Your task to perform on an android device: Open the Google Meet app and view the Meeting Schedule.
Image 0: 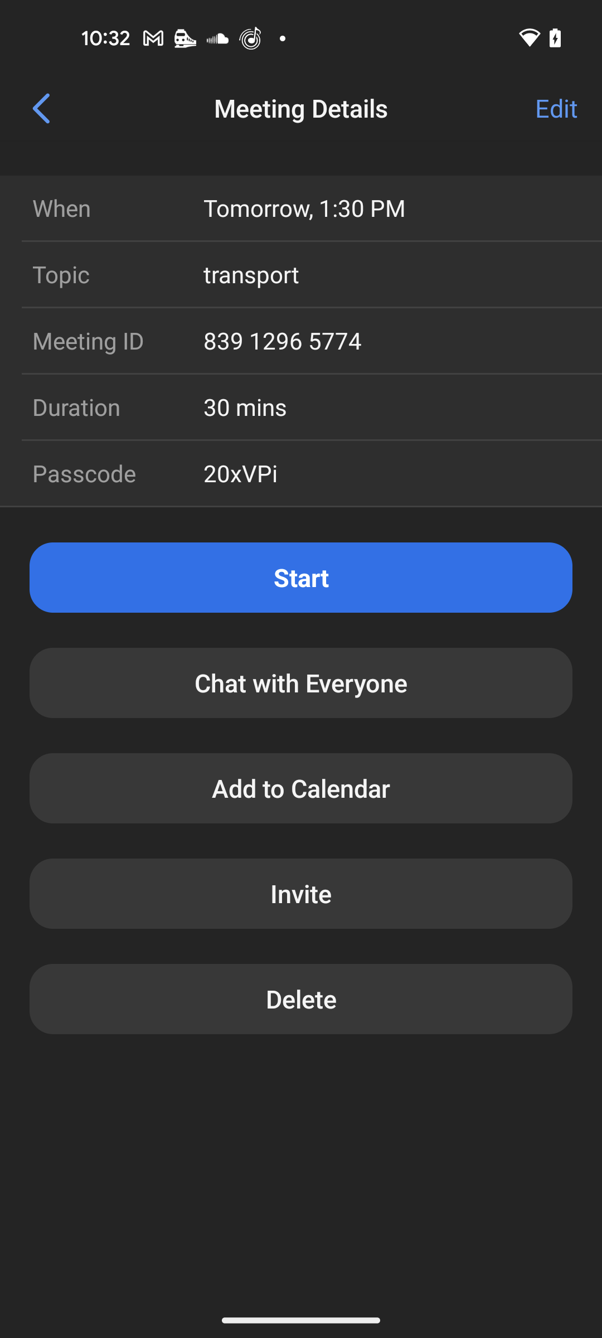
Open the Google Meet app
Step 0: open app "Meet"
Image 1: 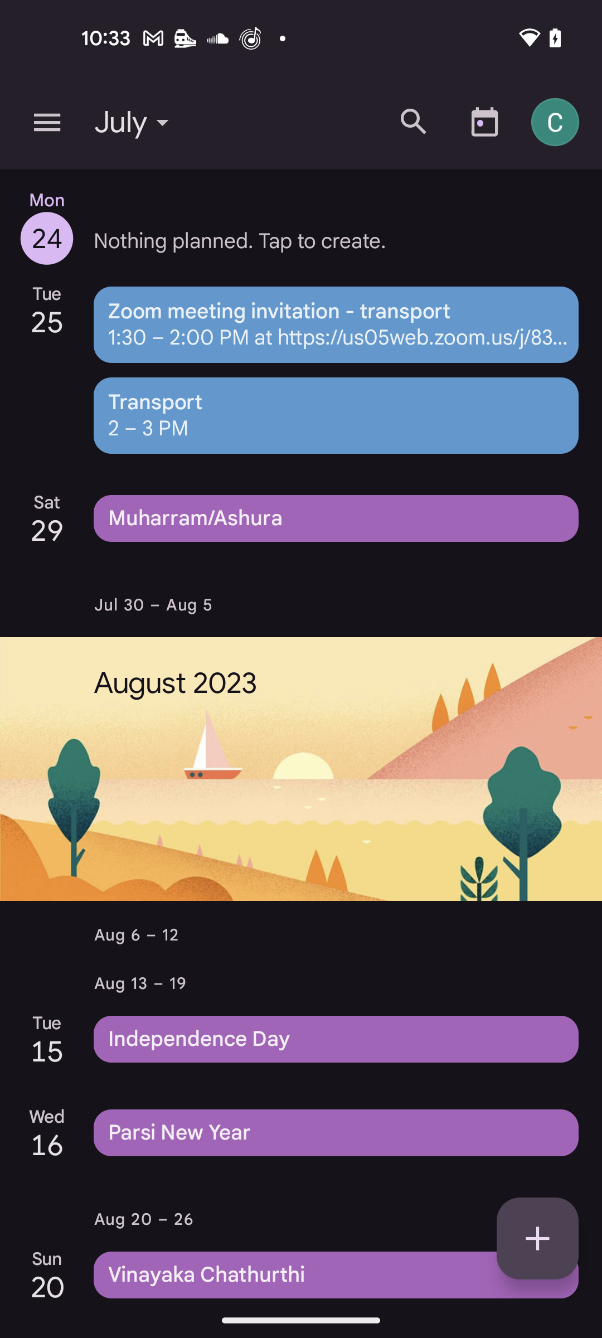
Click on Transport meeting
Step 1: click (336, 324)